Your task to perform on an android device: Go to the jetfit  app & take the swimming  challenge of 12 M  and set goals 
Image 0: 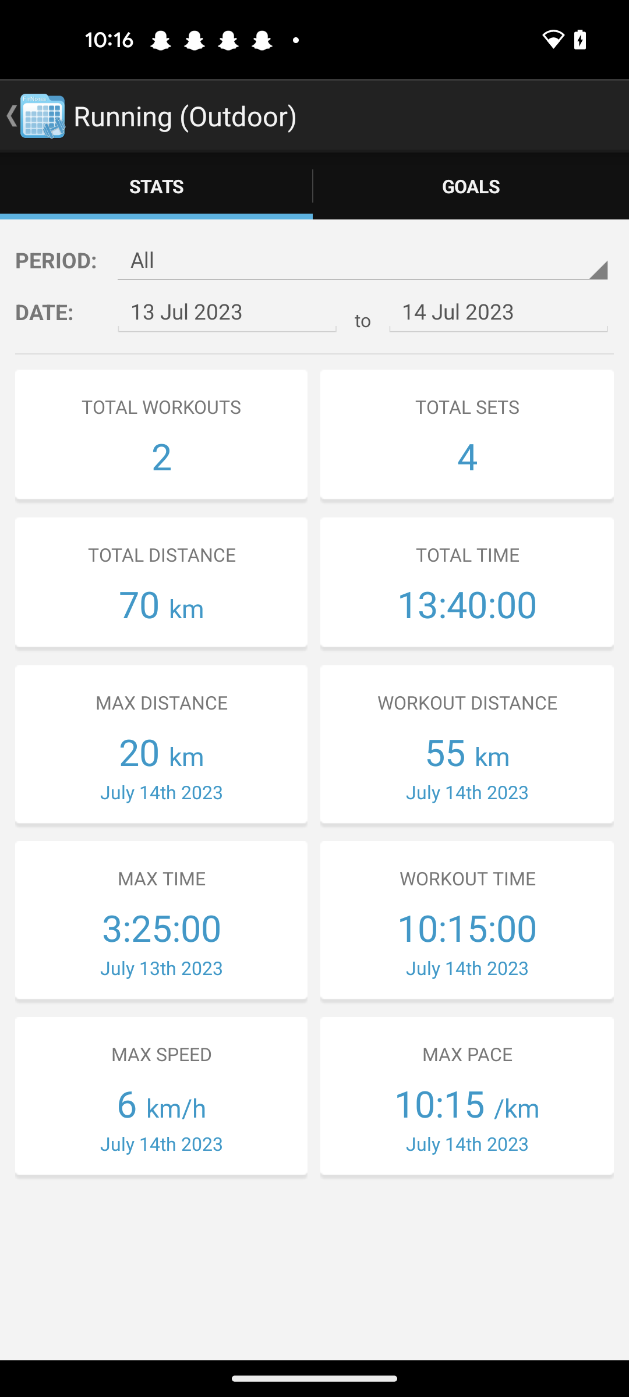
open the jetfit app
Step 0: open app "JEFIT"
Image 1: 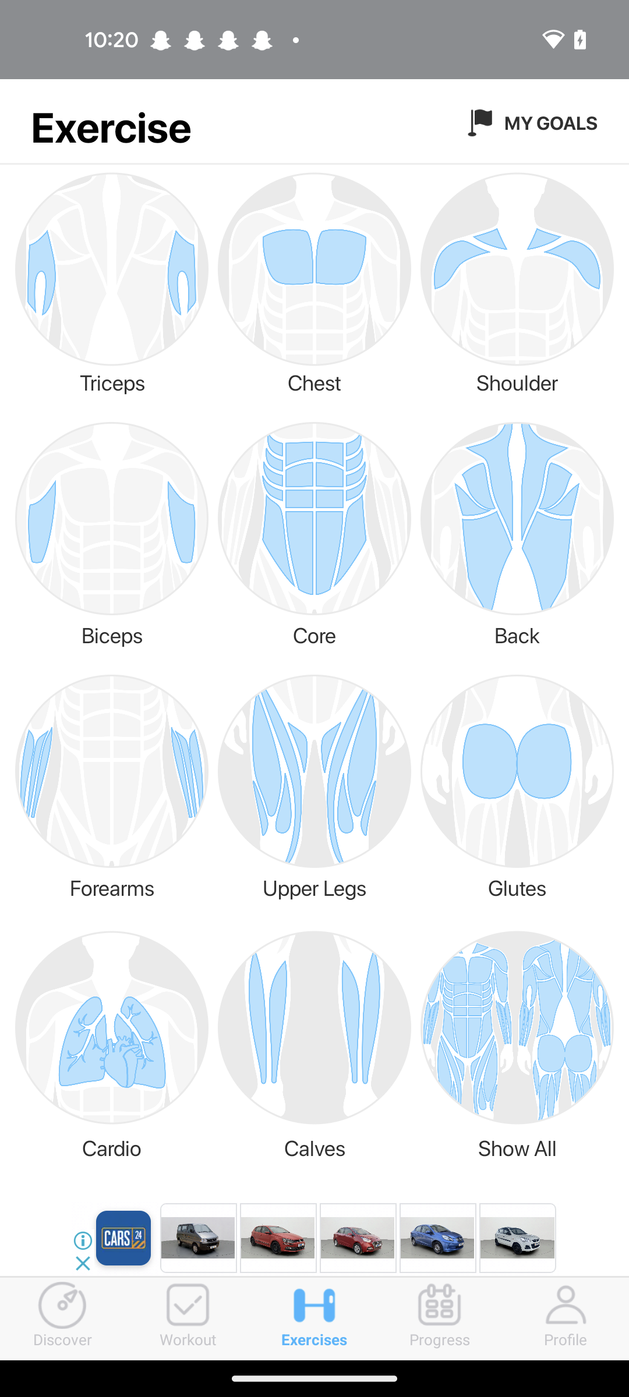
Click on the MY Goals at the top right corner of the screen 
Step 1: click (551, 122)
Image 2: 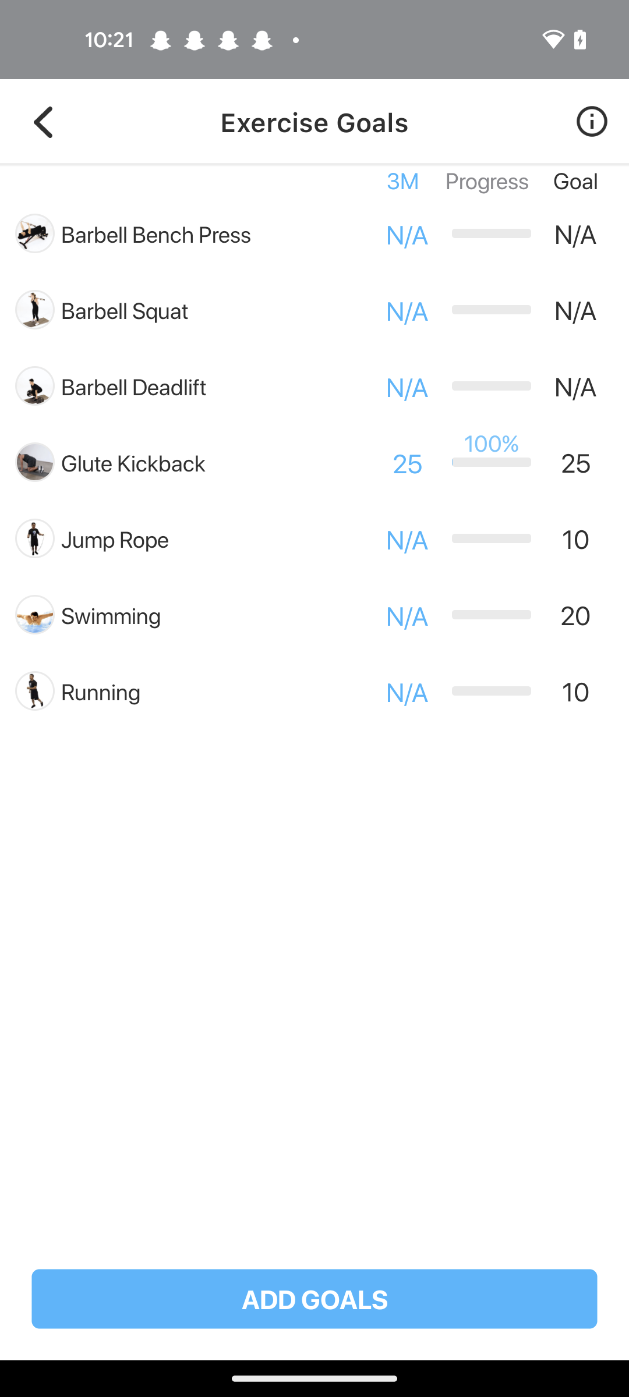
Click on the swimming option of the screen 
Step 2: click (215, 614)
Image 3: 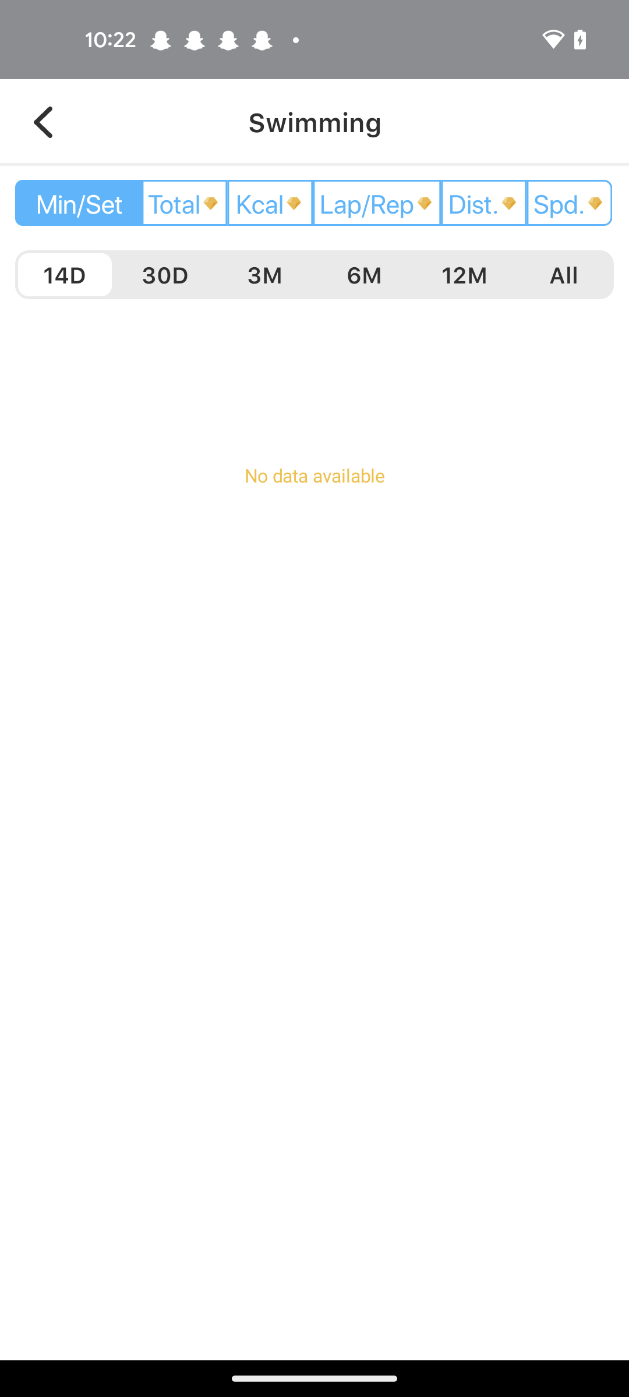
Select the 12M for the set goal
Step 3: click (464, 274)